Your task to perform on an android device: I want to add my office image to my Office document 2023, so edit the file and add an image to it on the Docs app.
Image 0: 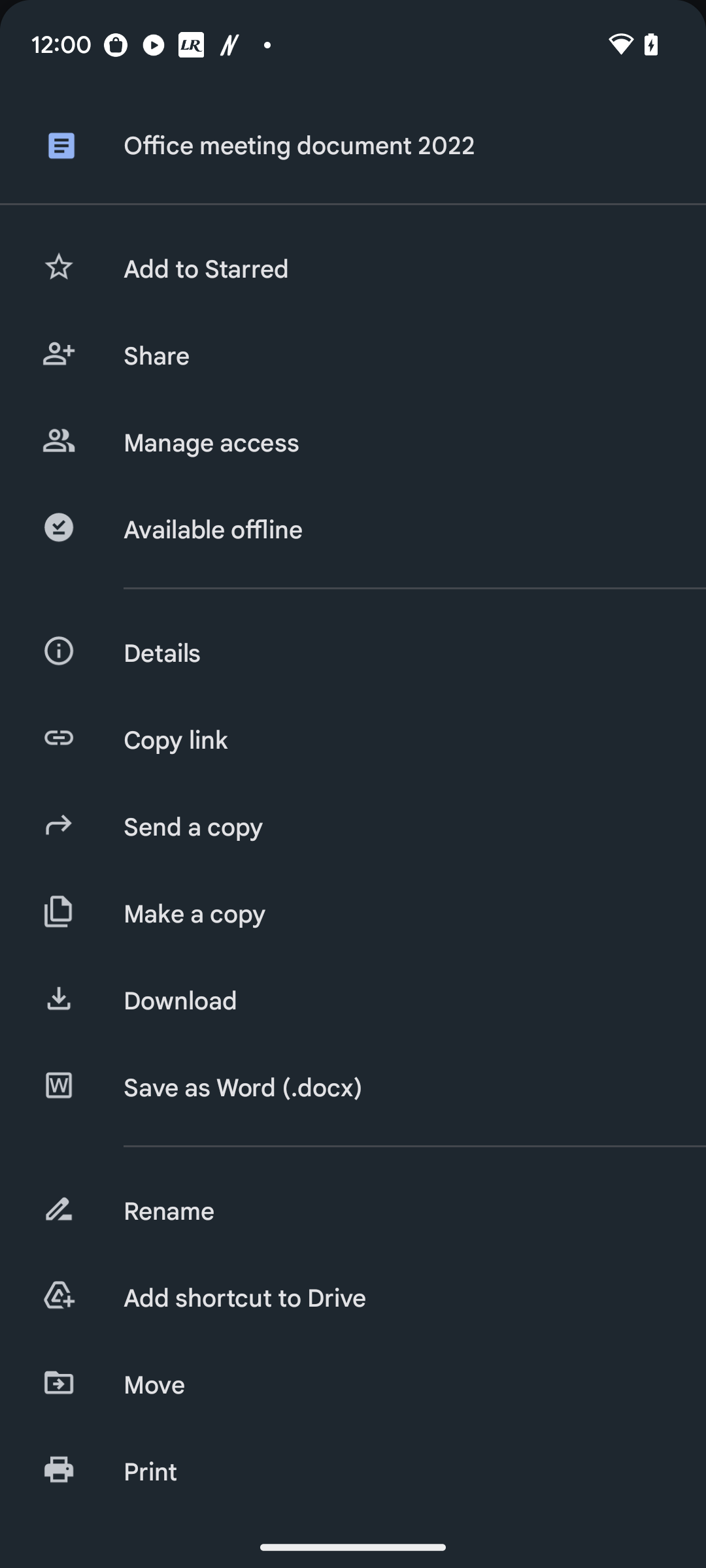
Go back to the previous page.
Step 0: press back button
Image 2: 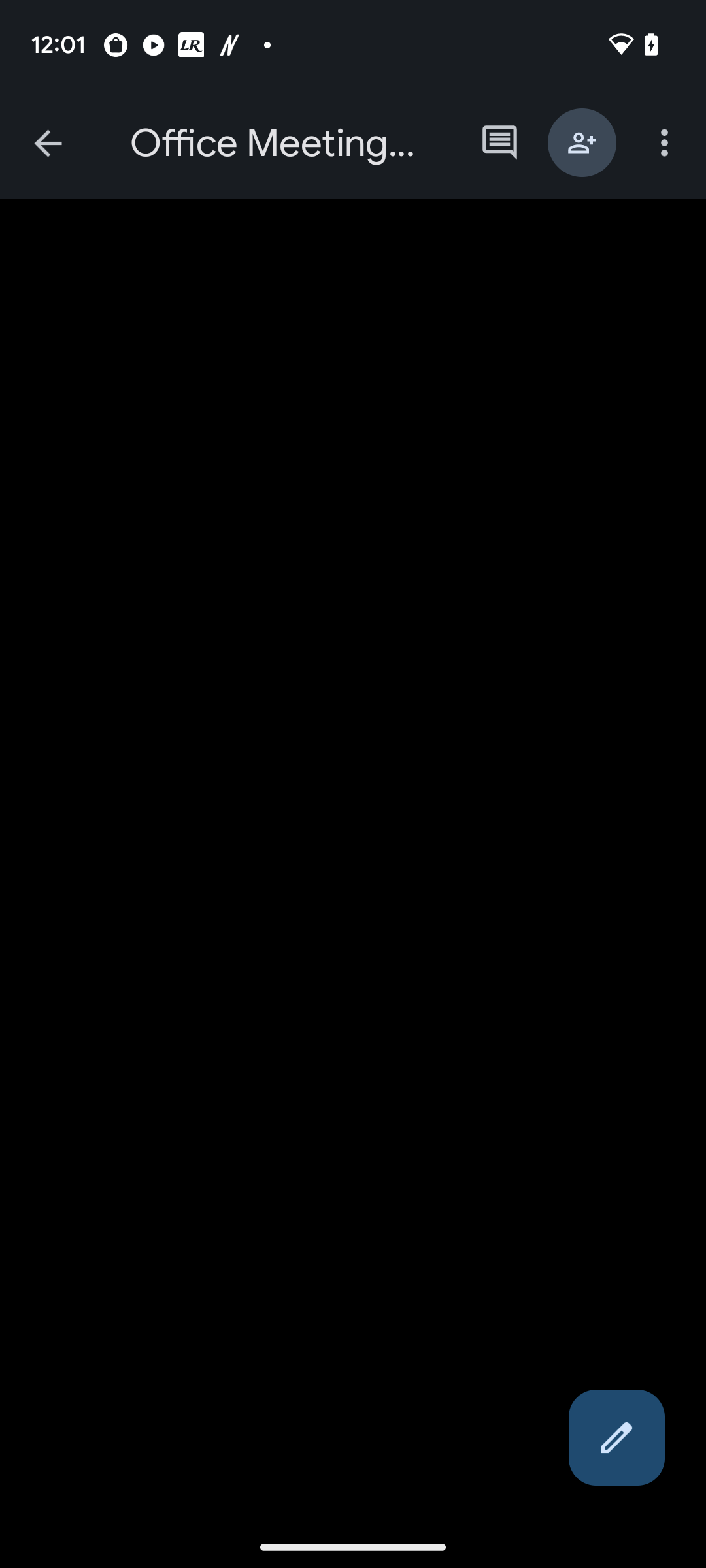
Click on the Pen icon at the bottom right corner of the screen.
Step 2: click (616, 1437)
Image 3: 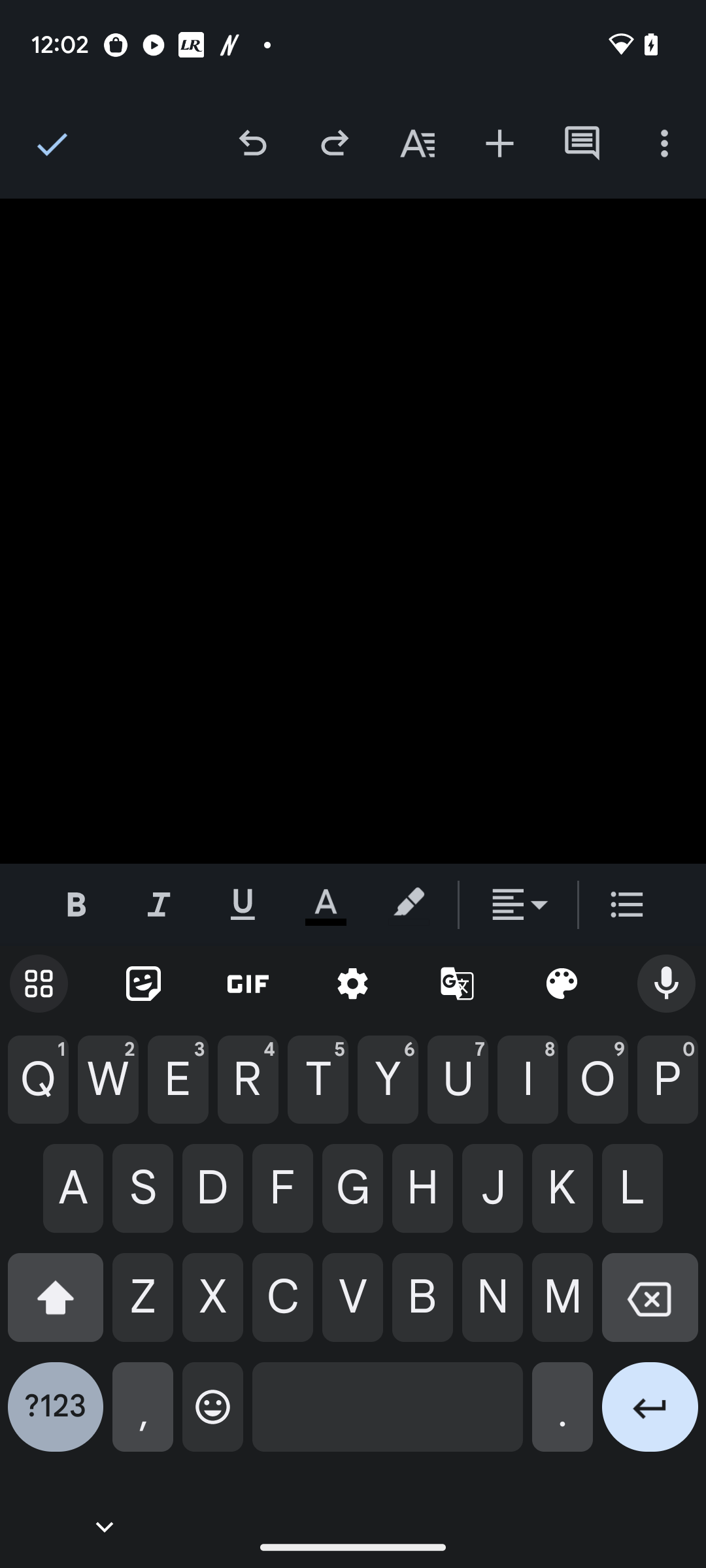
Click on the + icon.
Step 3: click (499, 143)
Image 4: 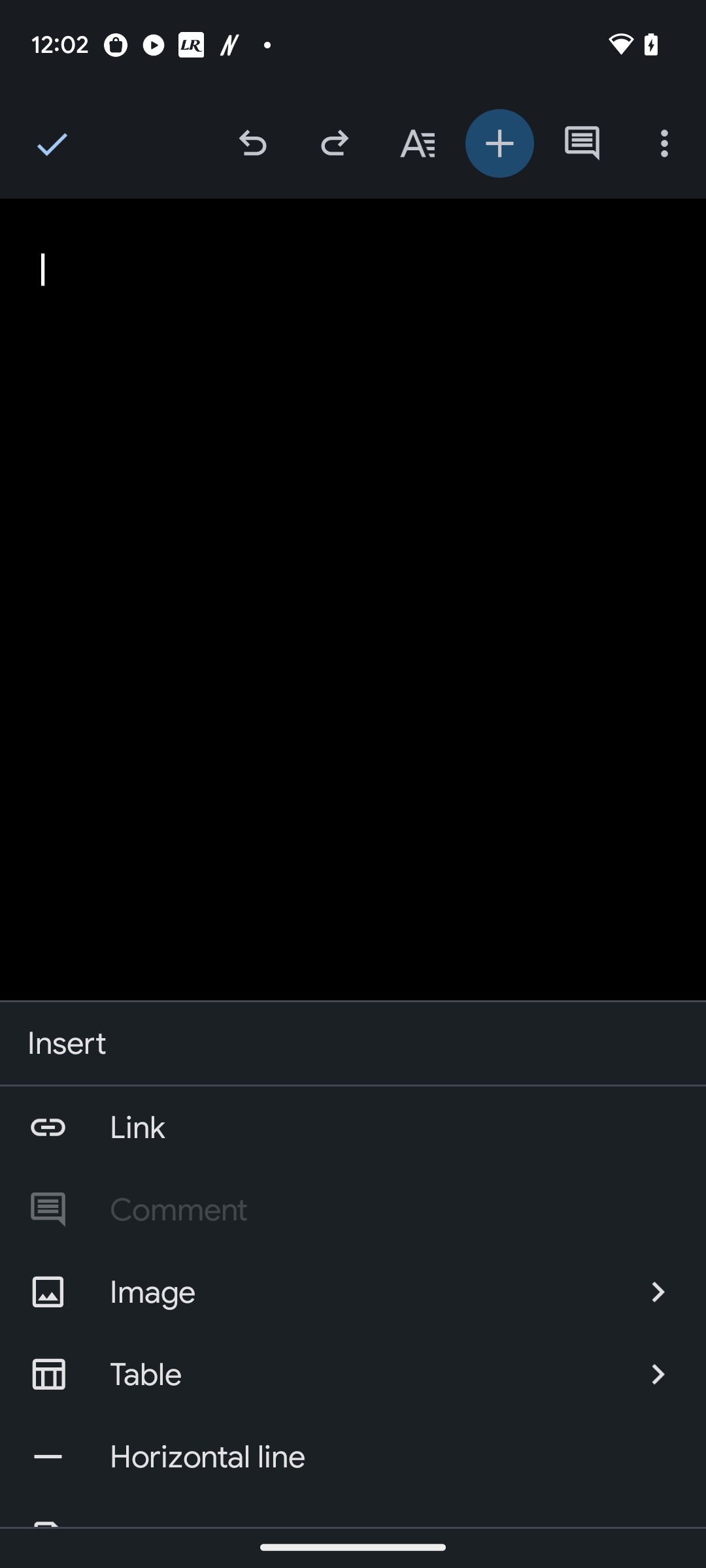
Click on the tab "image".
Step 4: click (360, 1292)
Image 5: 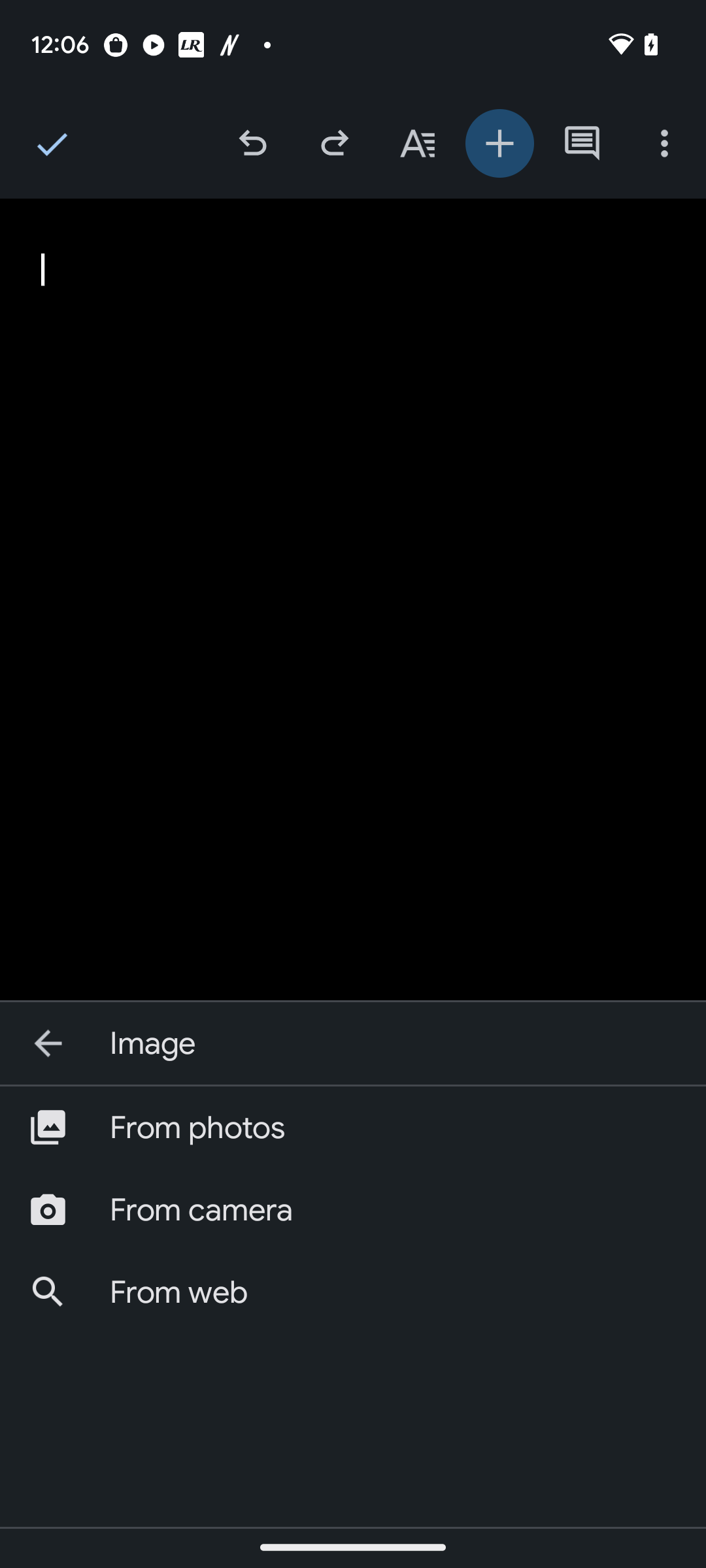
Click on the tab "Photos".
Step 5: click (394, 1127)
Image 6: 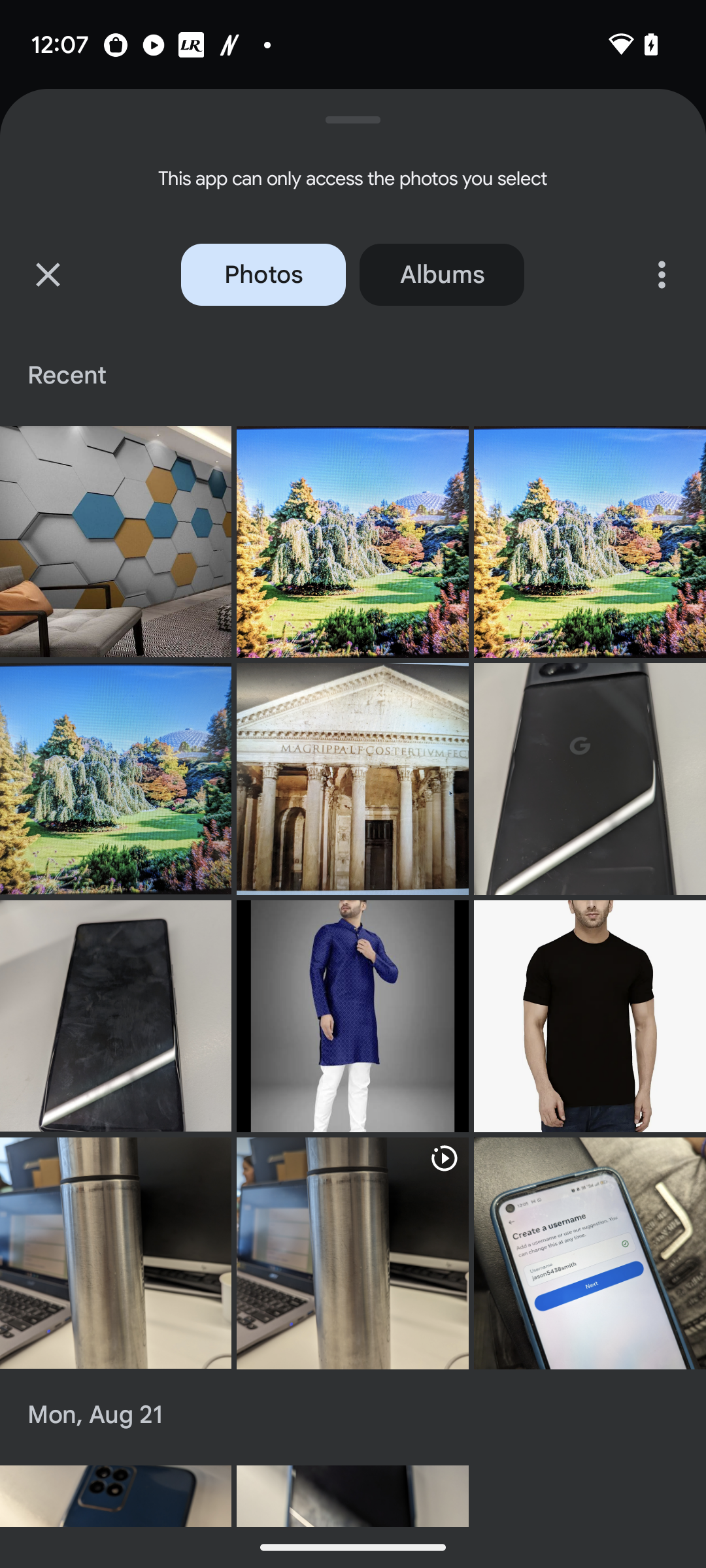
Click on the first image.
Step 6: click (115, 542)
Image 7: 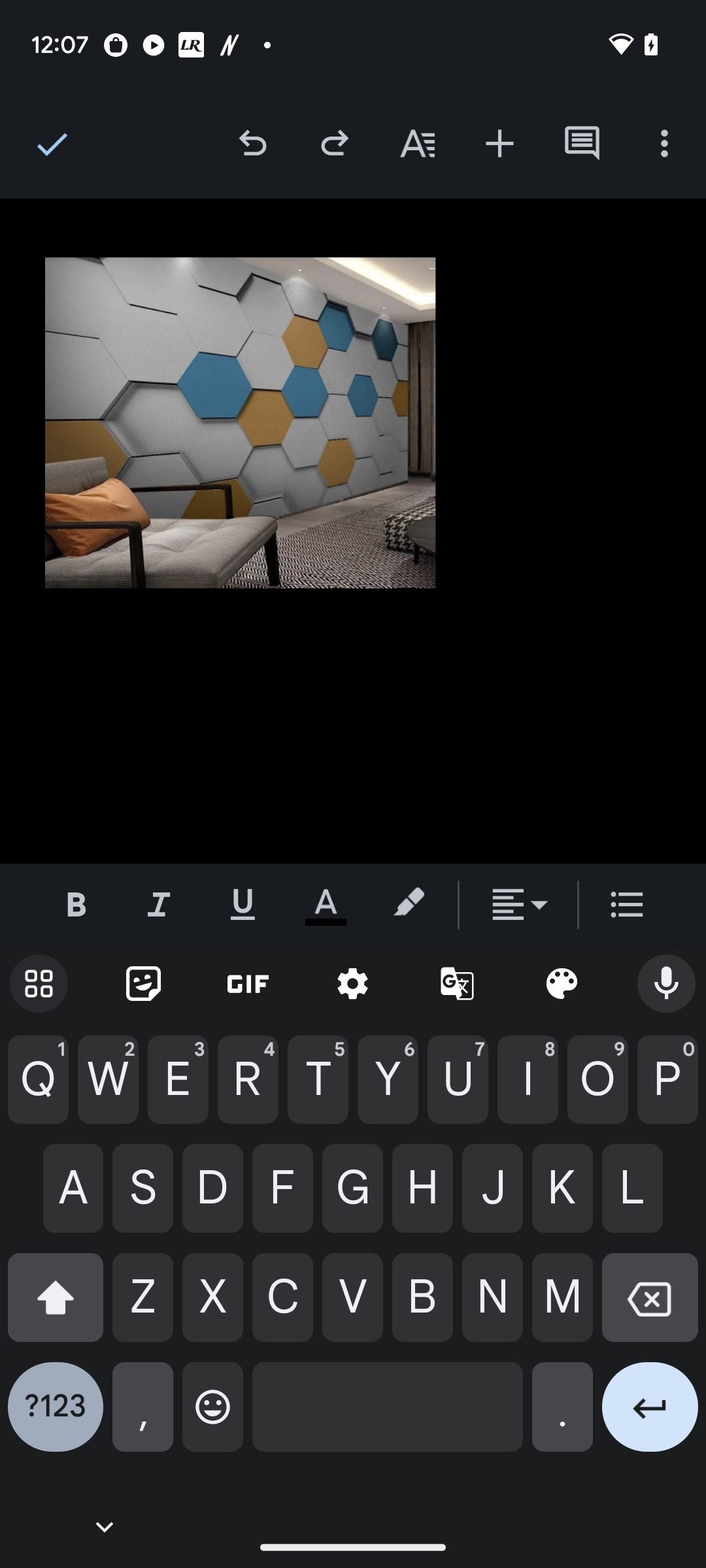
click on the right click icon at the top left corner of the screen.
Step 7: click (48, 143)